Your task to perform on an android device: Open the Khan Academy App, select the join class and then connect with the classmates.
Image 0: 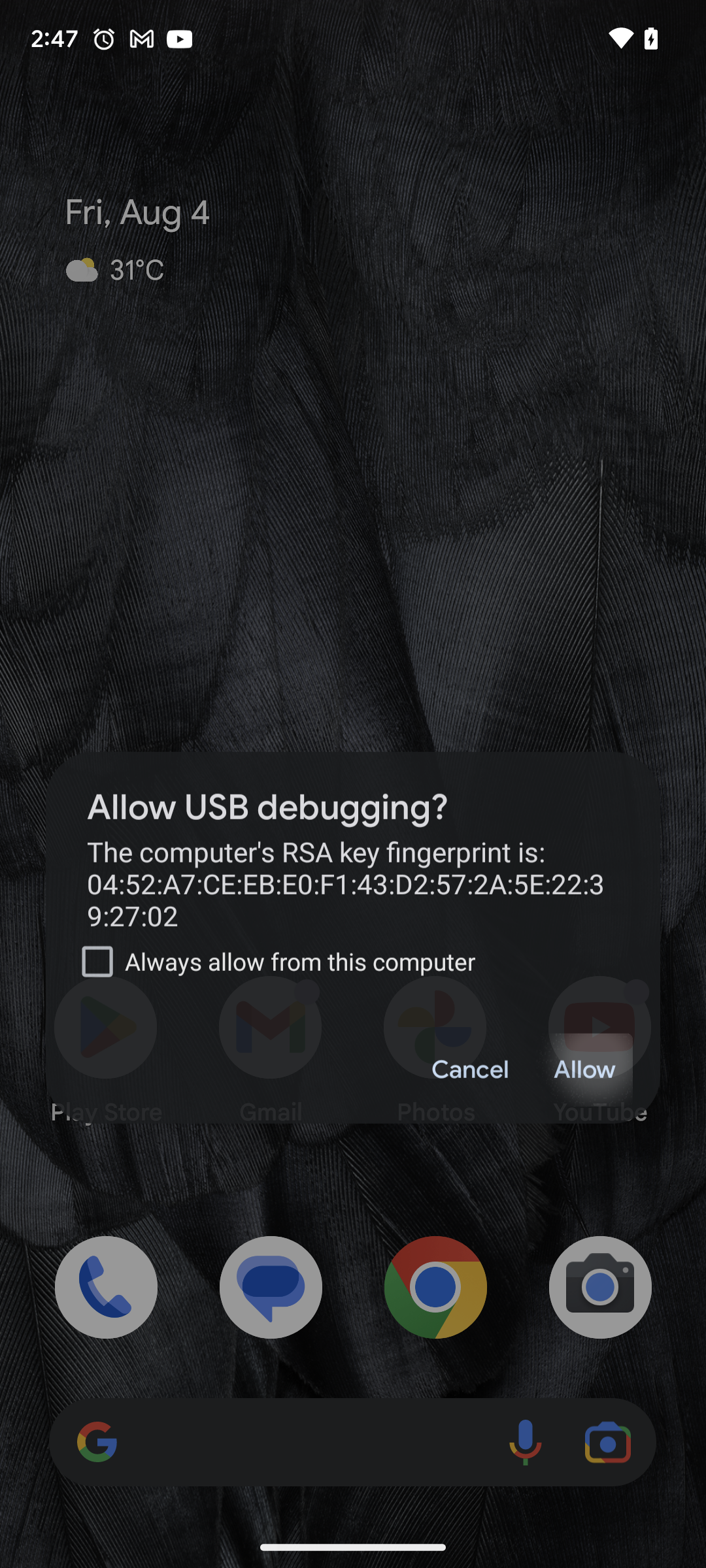
Open the Khan Academy App
Step 0: open app "Khan Academy"
Image 1: 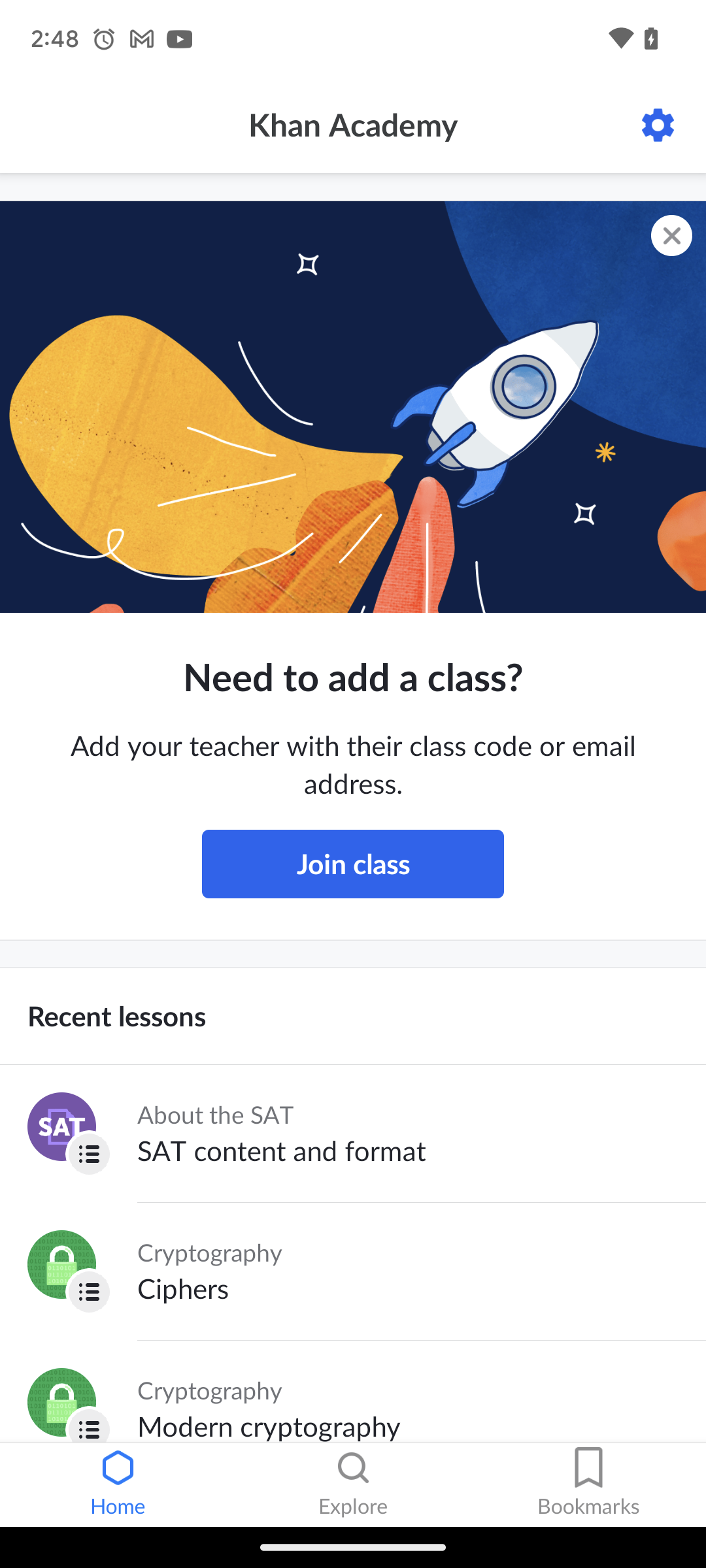
Click on the Join Class button 
Step 1: click (353, 864)
Image 2: 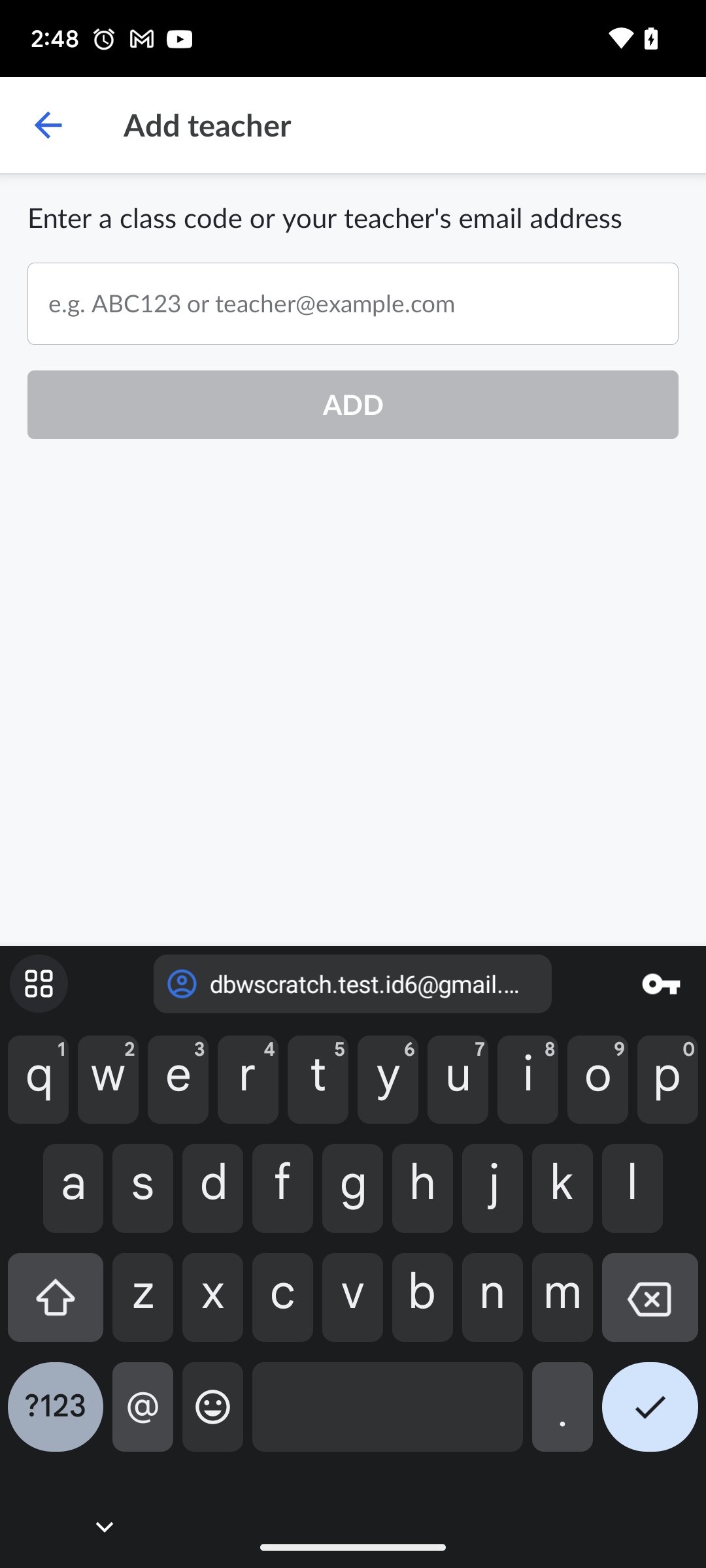
Click on the dbwscratch.test.id6@gmail.com in the Keyboard section 
Step 2: click (370, 983)
Image 3: 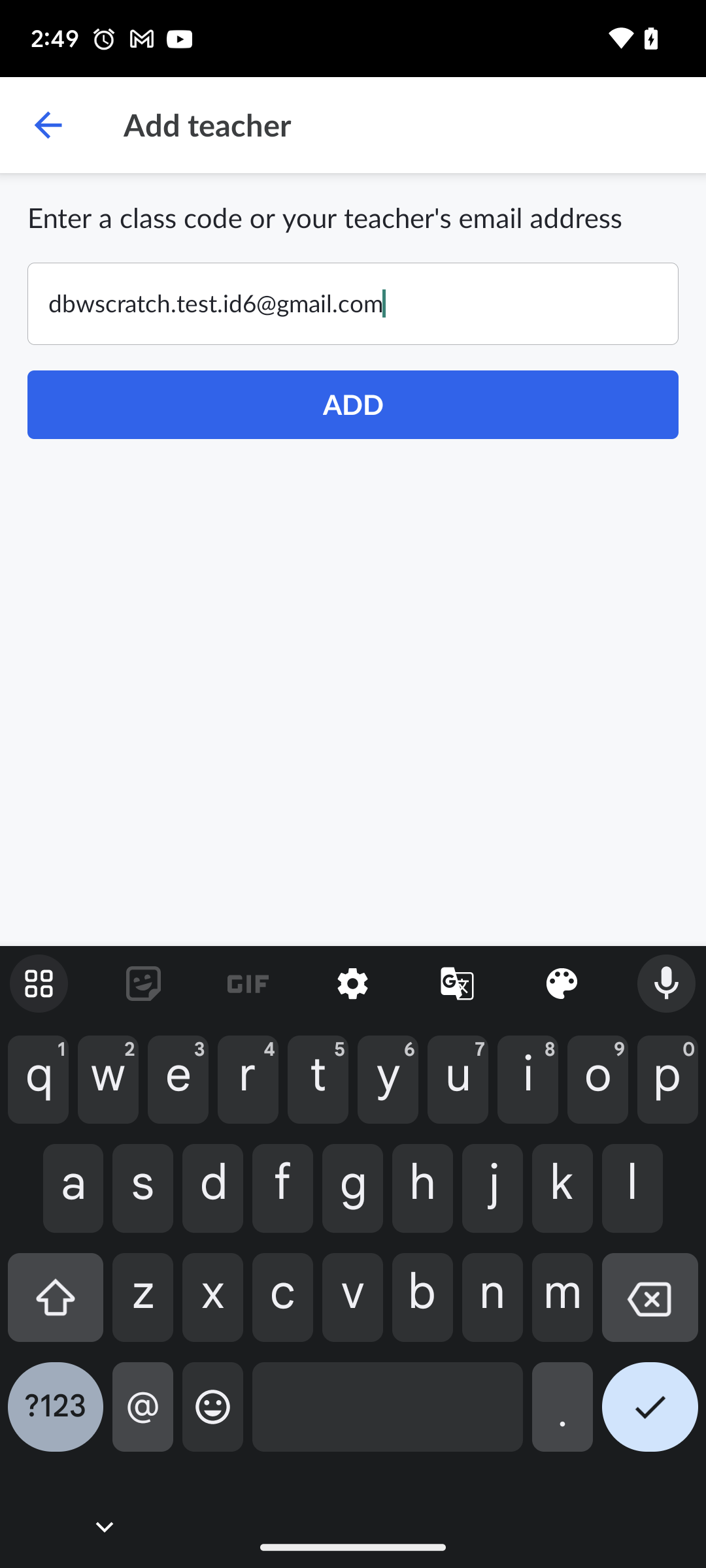
Click on the ADD Button to connect with the classmates. 
Step 3: click (353, 404)
Image 4: 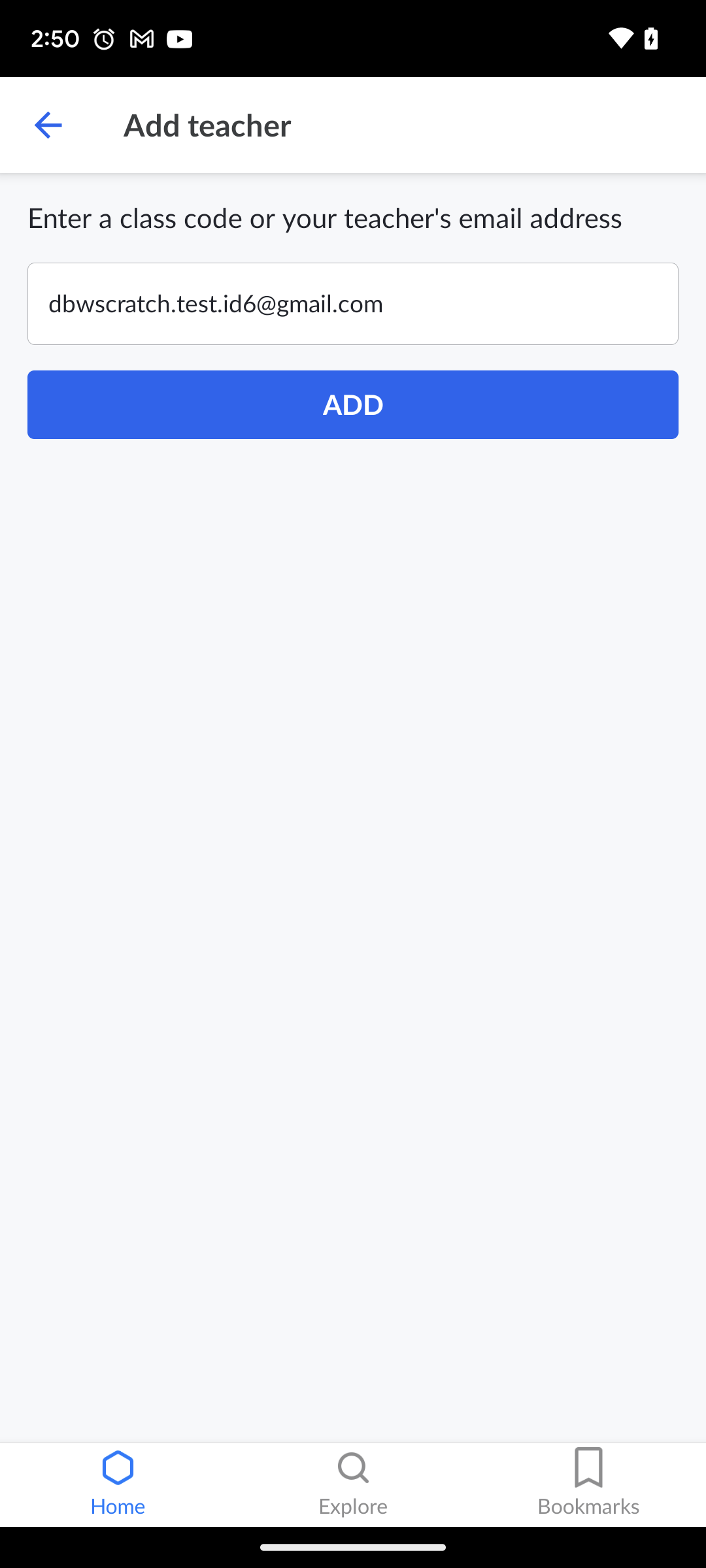
Click on the ADD Button to connect with the classmates. 
Step 4: click (248, 388)